Your task to perform on an android device: View the knorr sweet corn chicken soup pack of 4
Image 0: 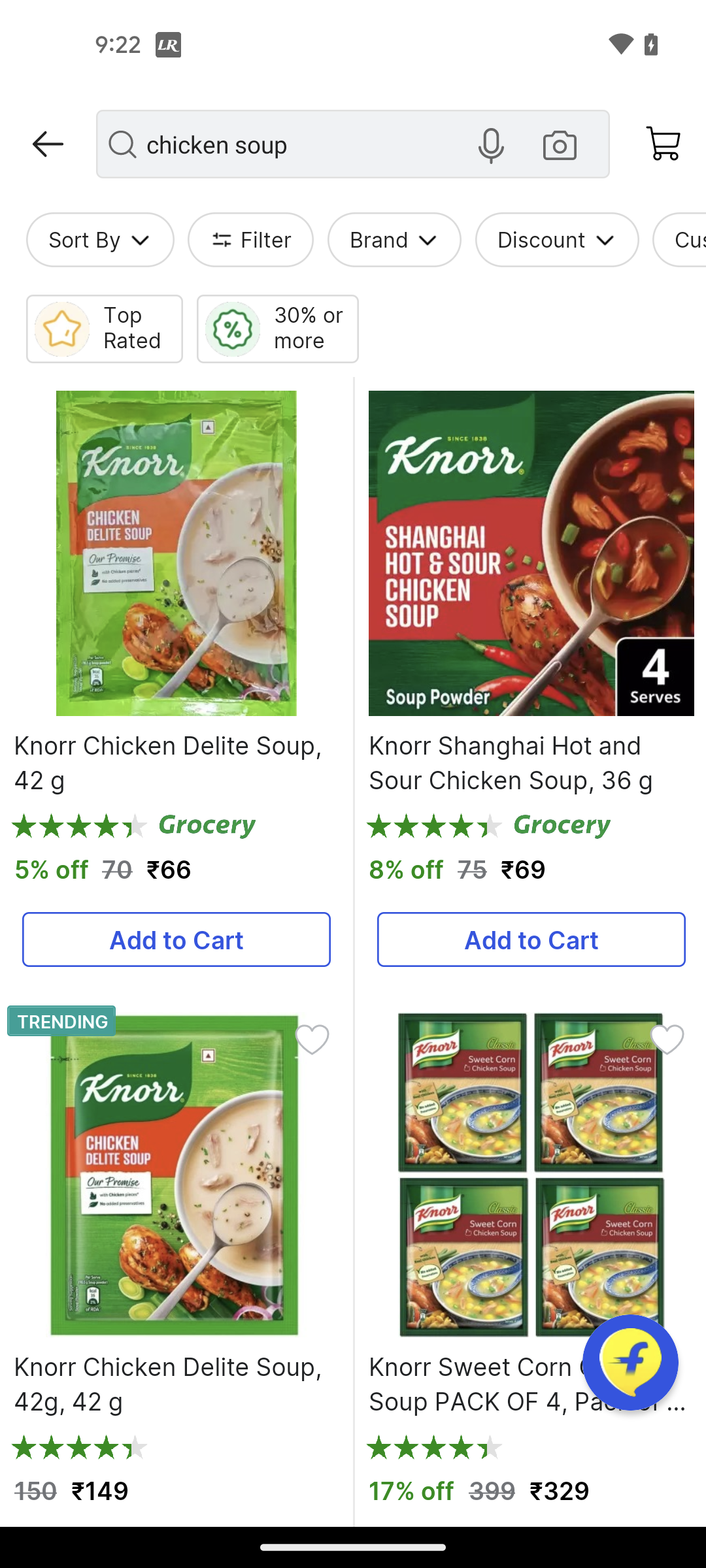
Tap on the knorr sweet corn chicken soup pack of 4
Step 0: click (531, 1175)
Image 1: 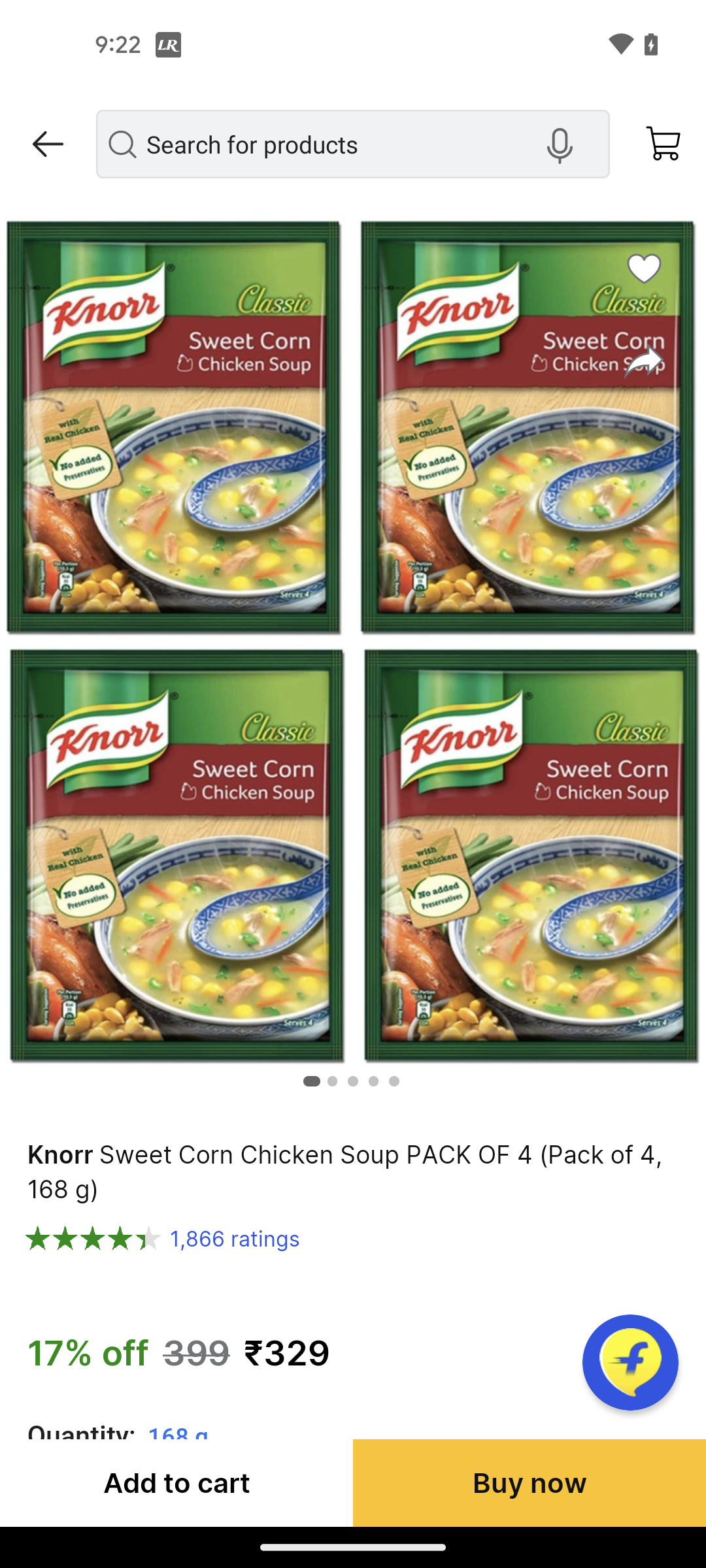
Swipe up to view more details
Step 1: scroll down
Image 2: 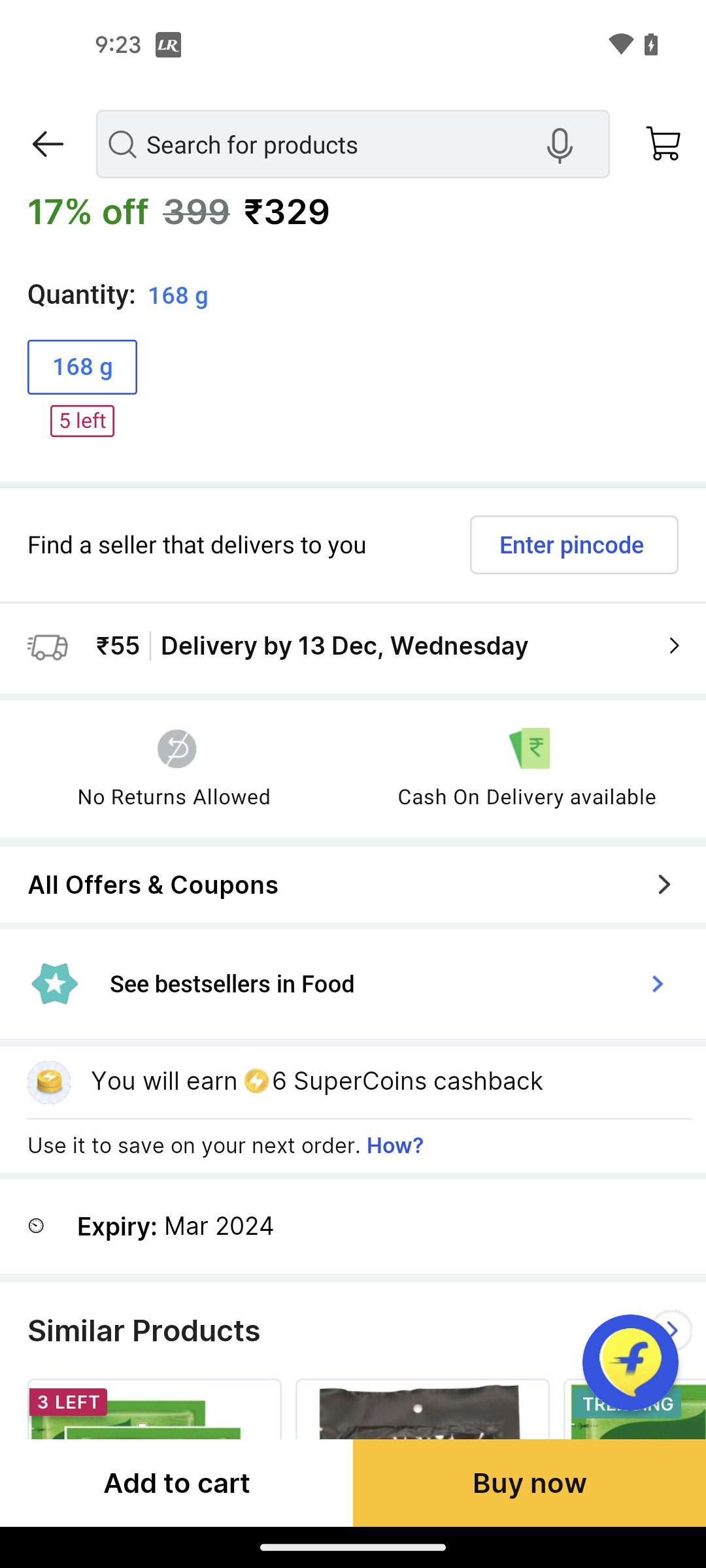
Swipe up to view more details
Step 2: scroll down